Your task to perform on an android device: Open the UNIQLO app, I would like to search for fleece jackets in green for myself in order to choose comfortable outfits for traveling.
Image 0: 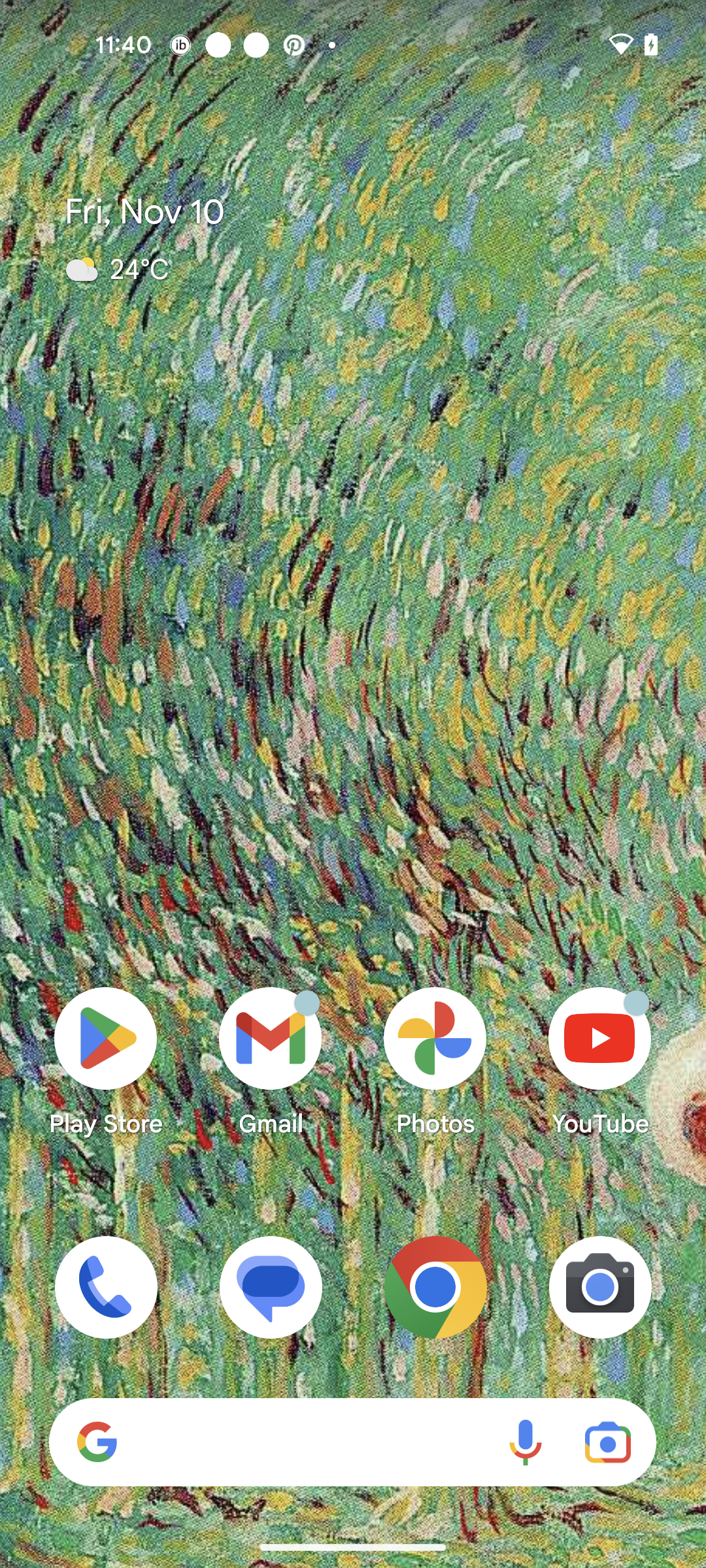
Open the UNIQLO app
Step 0: open app "UNIQLO"
Image 1: 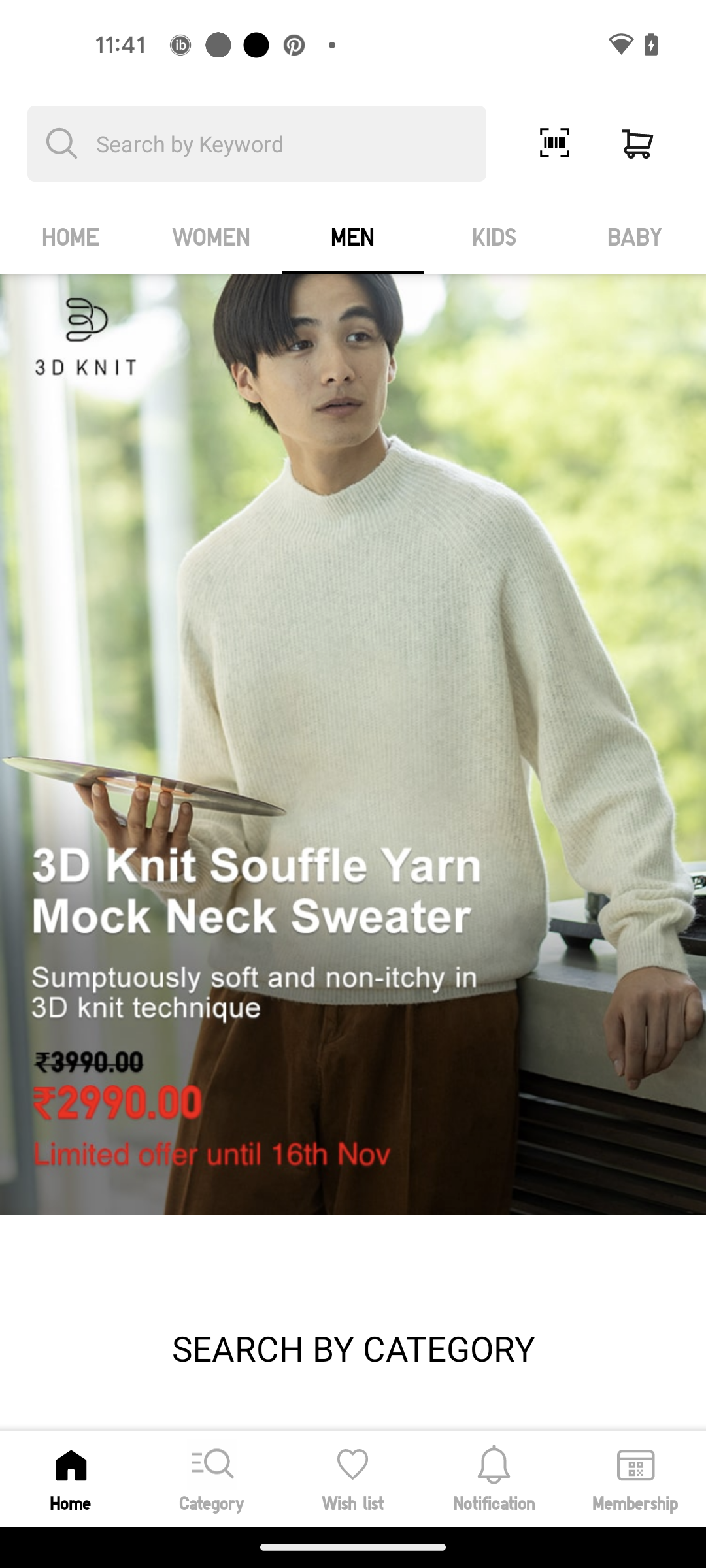
Go to the search bar
Step 1: click (291, 144)
Image 2: 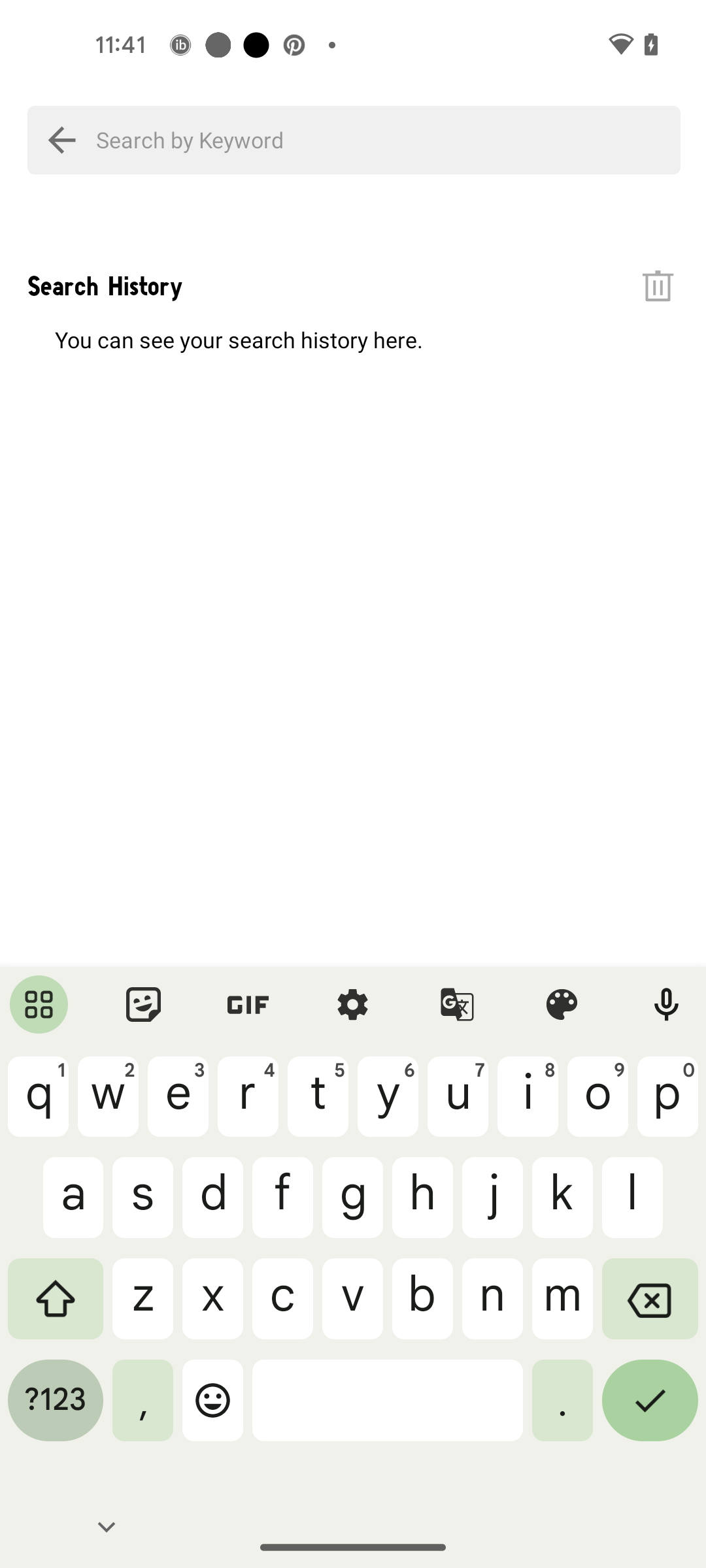
Search for fleece jacket
Step 2: type "Fleece"
Image 4: 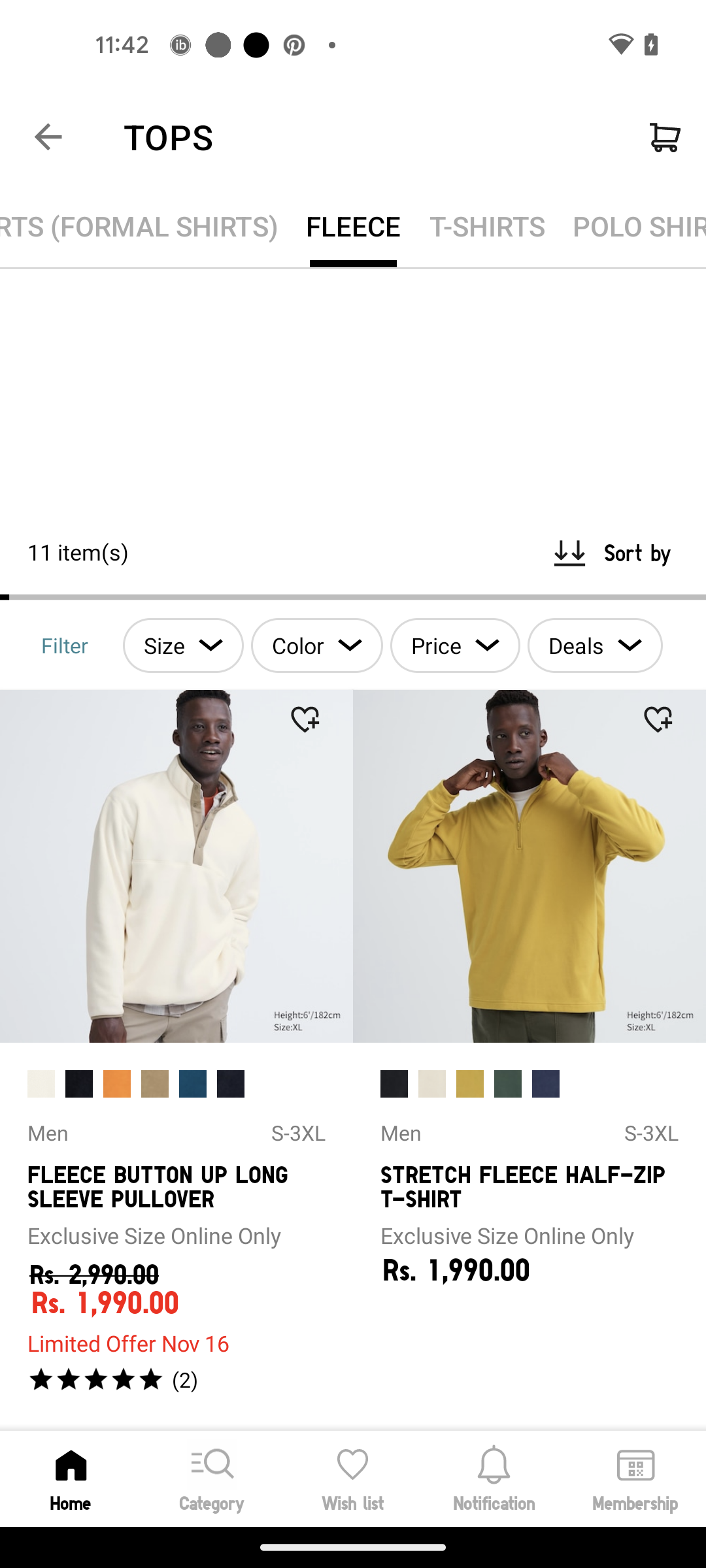
Click on the Color filter
Step 4: click (317, 645)
Image 5: 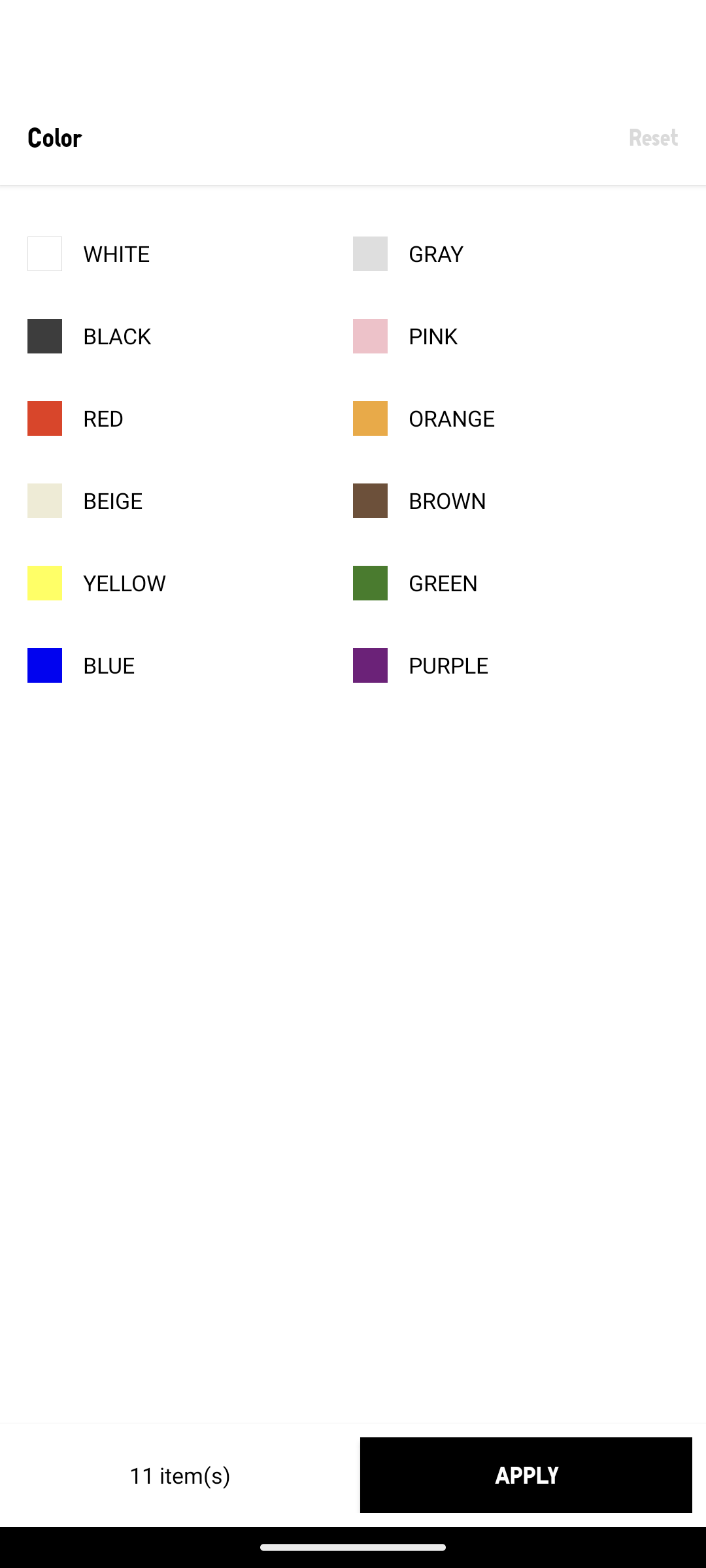
Select the Green color
Step 5: click (543, 583)
Image 6: 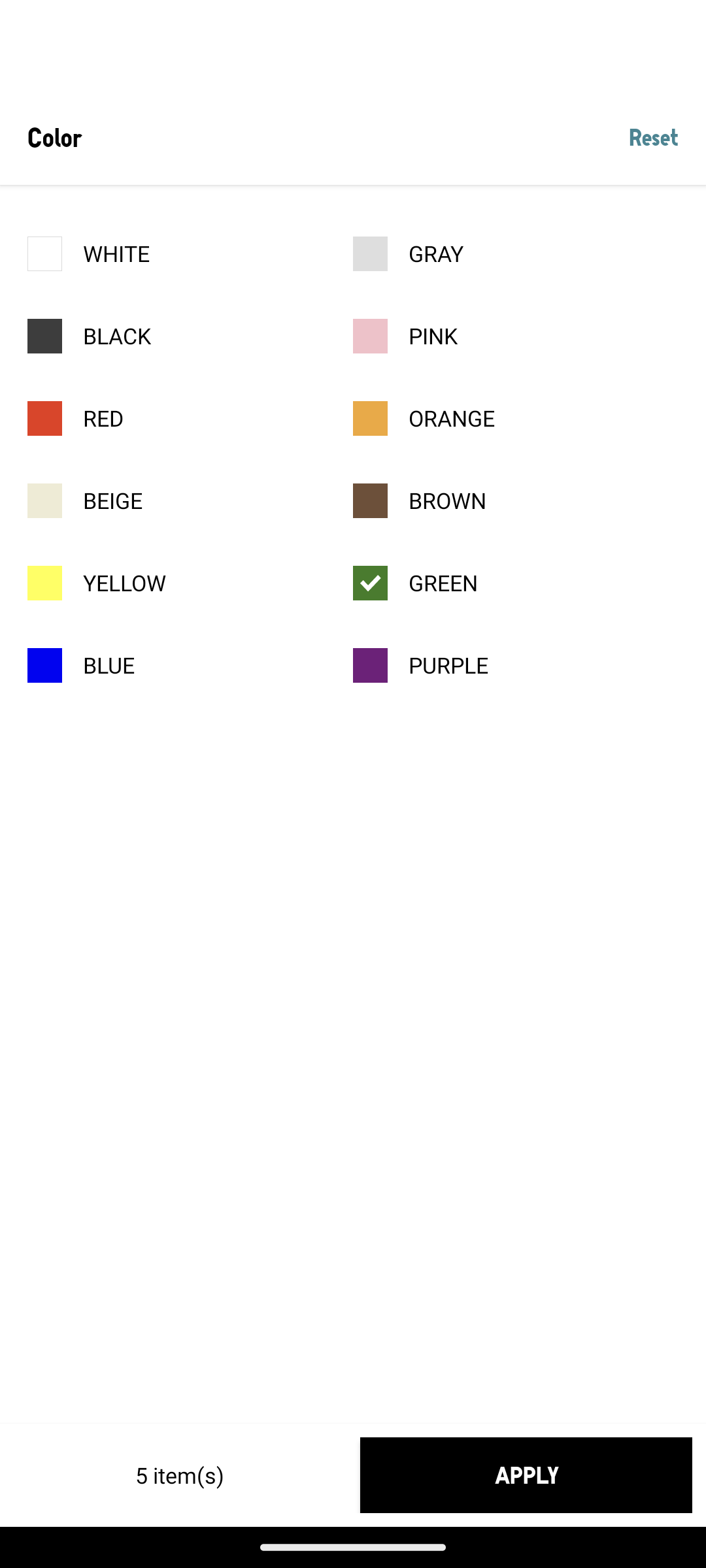
Click on the Apply button
Step 6: click (526, 1475)